Your task to perform on an android device: I would like to search my favorite book Just mercy
Image 0: 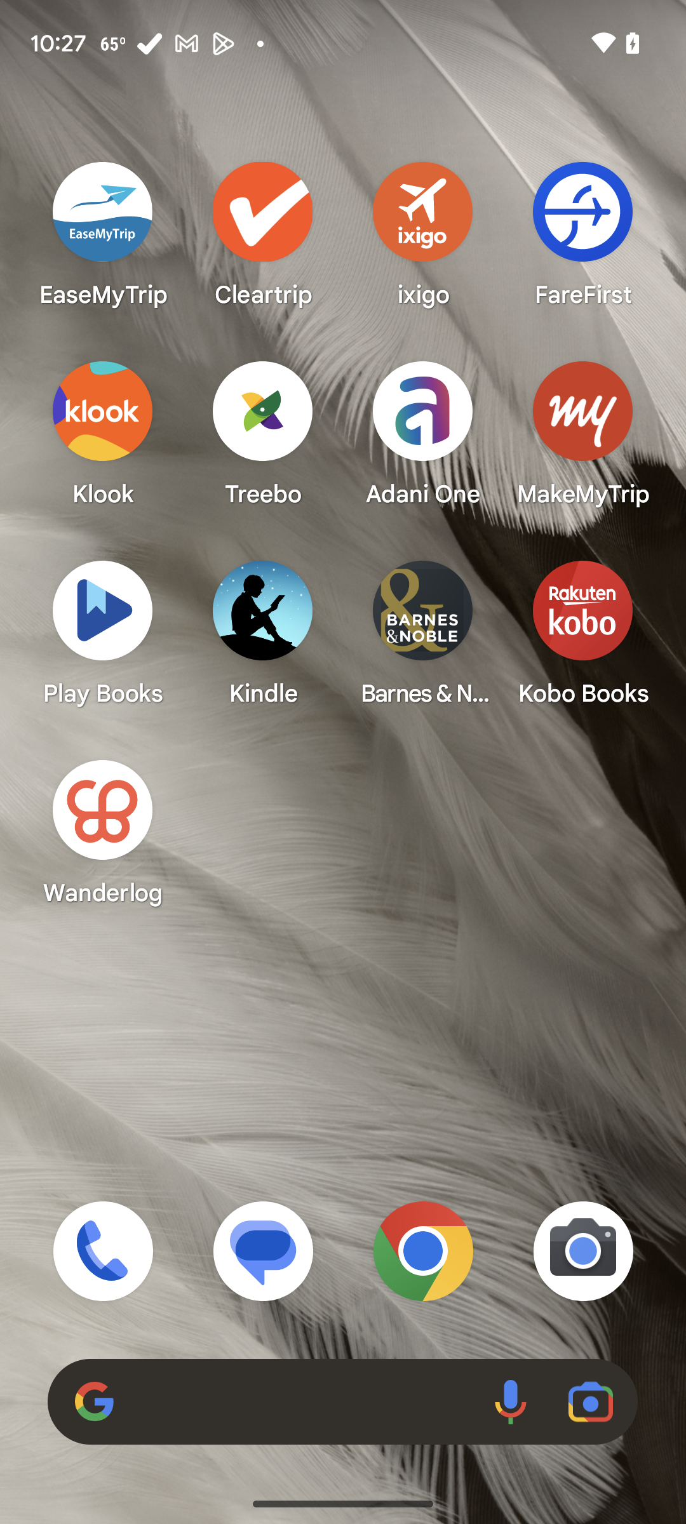
Open Kobo books app
Step 0: open app "Kobo Books"
Image 2: 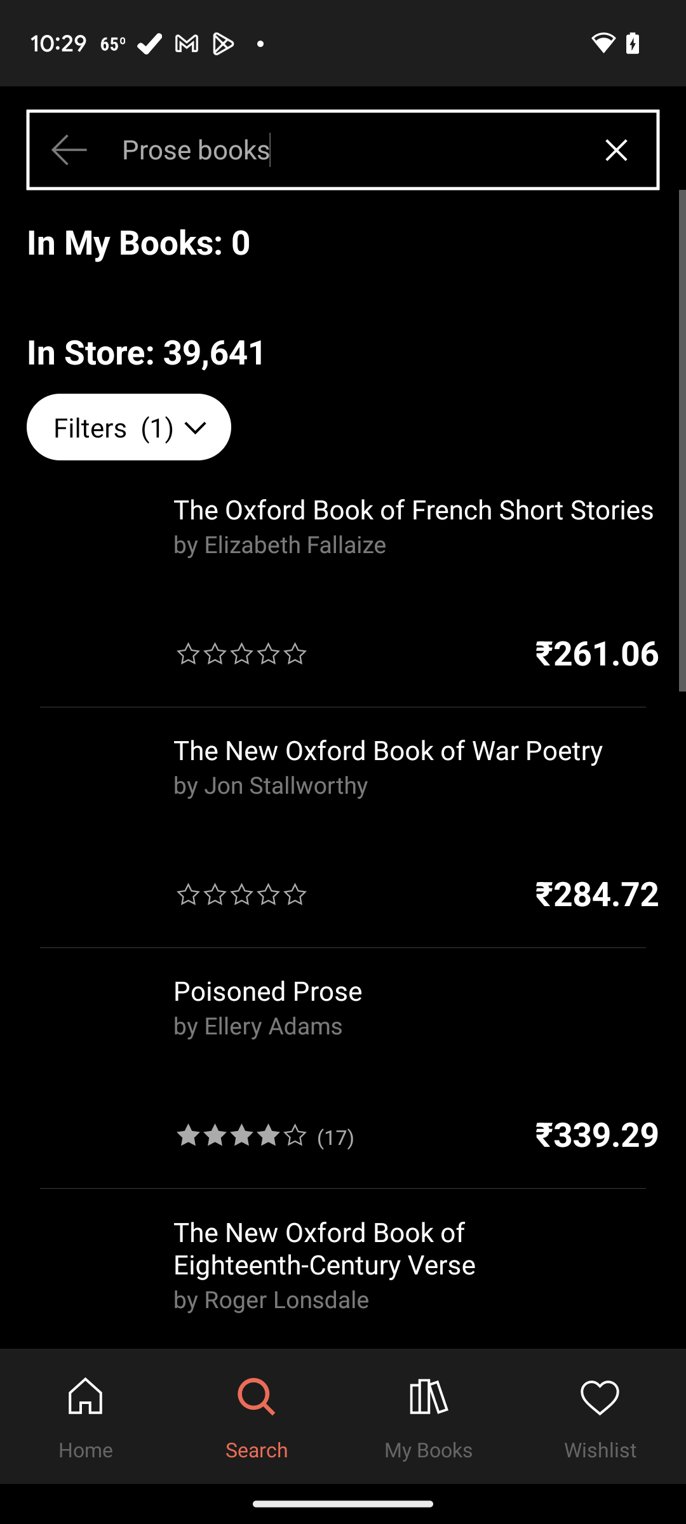
Click on the cancel option above
Step 2: click (604, 146)
Image 3: 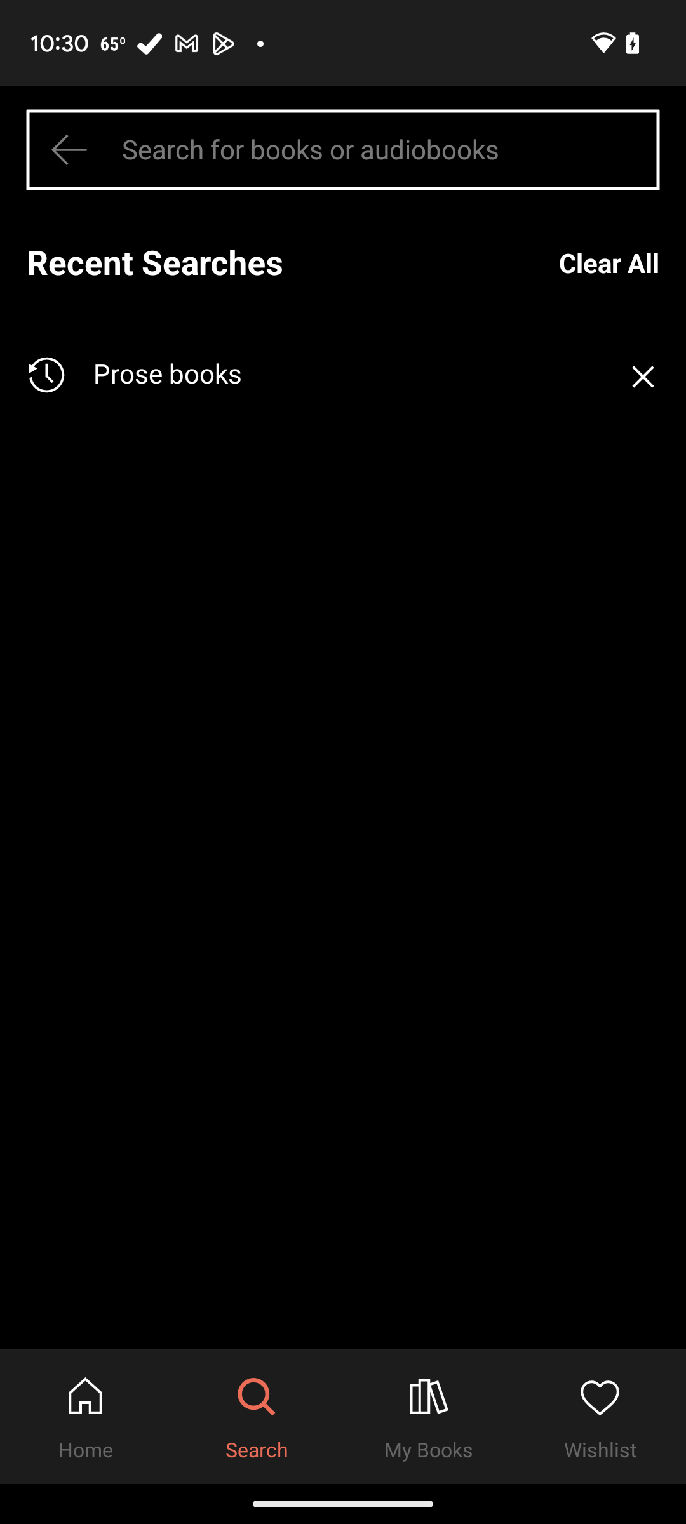
Click on the cancel option above
Step 3: click (375, 149)
Image 4: 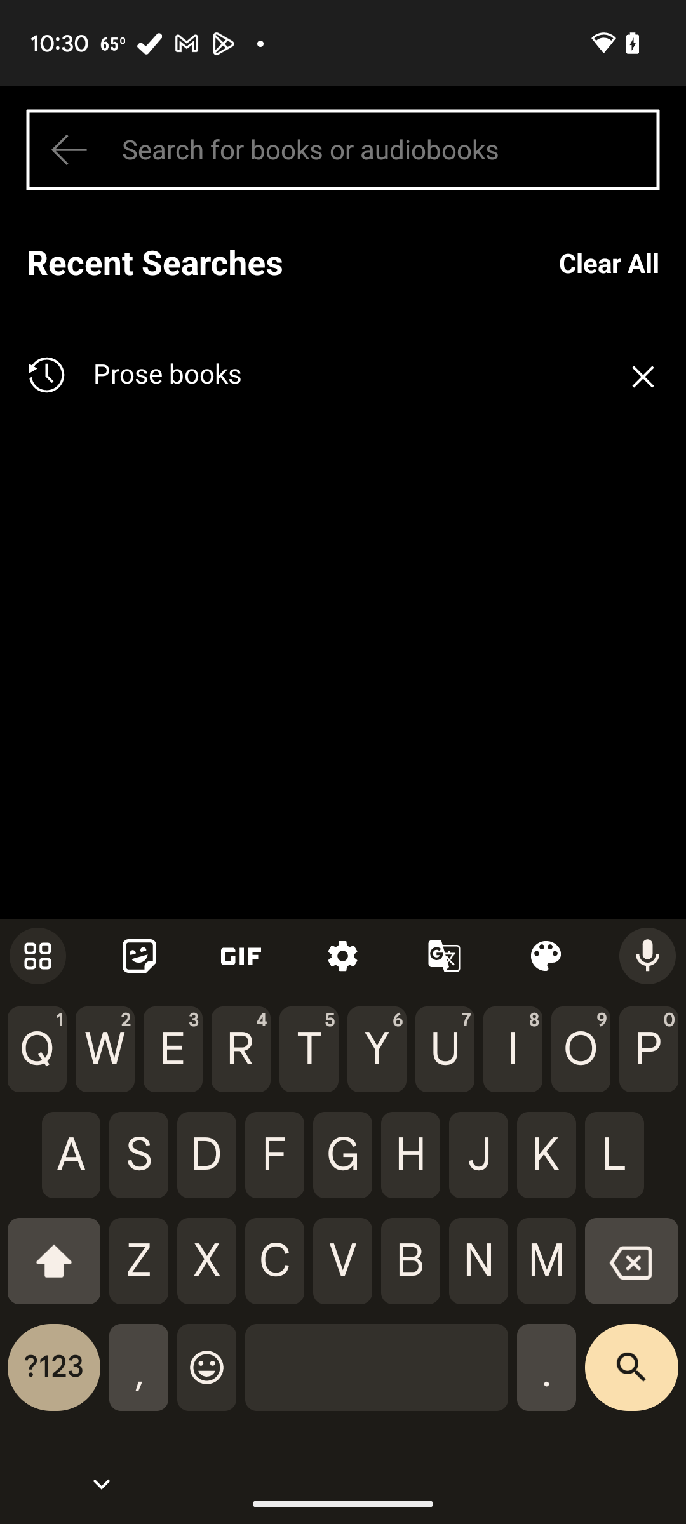
Type Just mercy in the search box
Step 4: type "Just mercy"
Image 5: 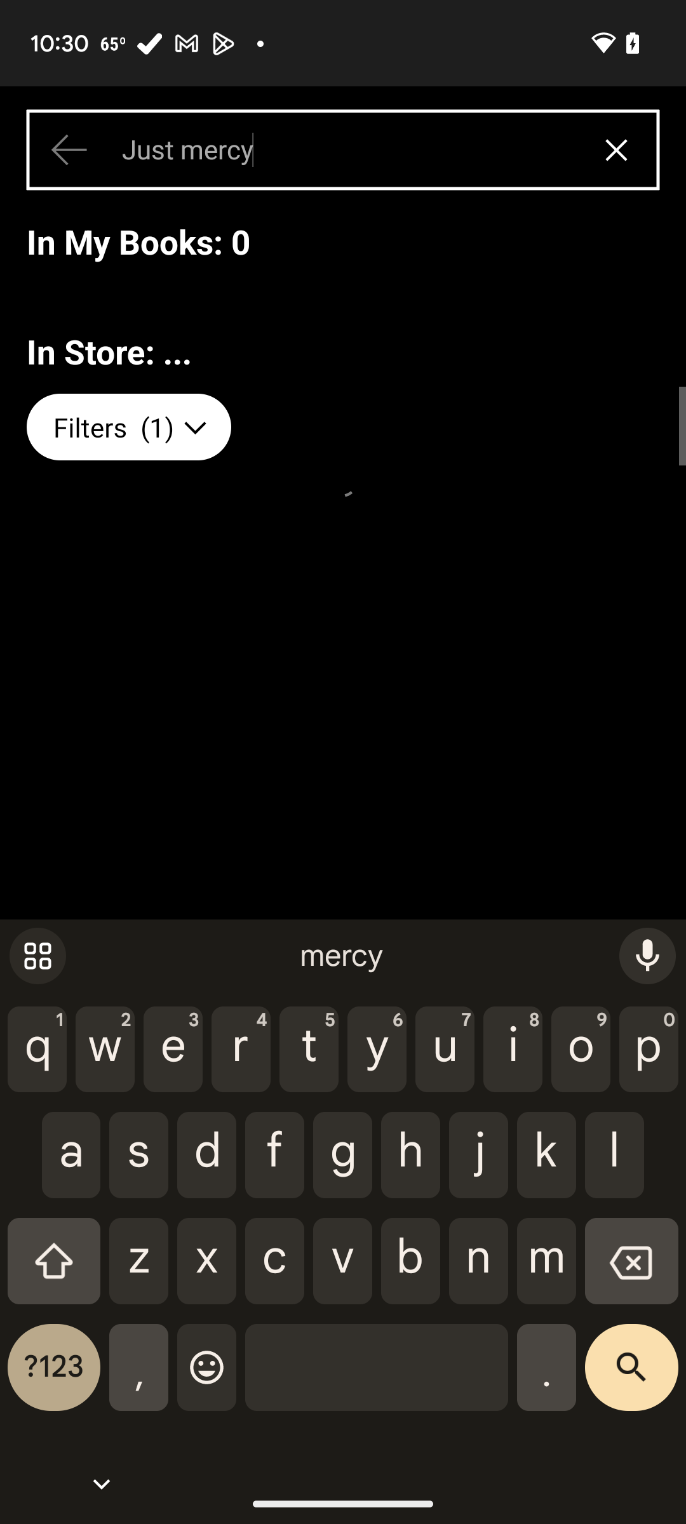
Click on the search icon
Step 5: click (631, 1377)